Your task to perform on an android device: In the Meditopia app, Set a timer for 2 minutes for meditation and complete the activity
Image 0: 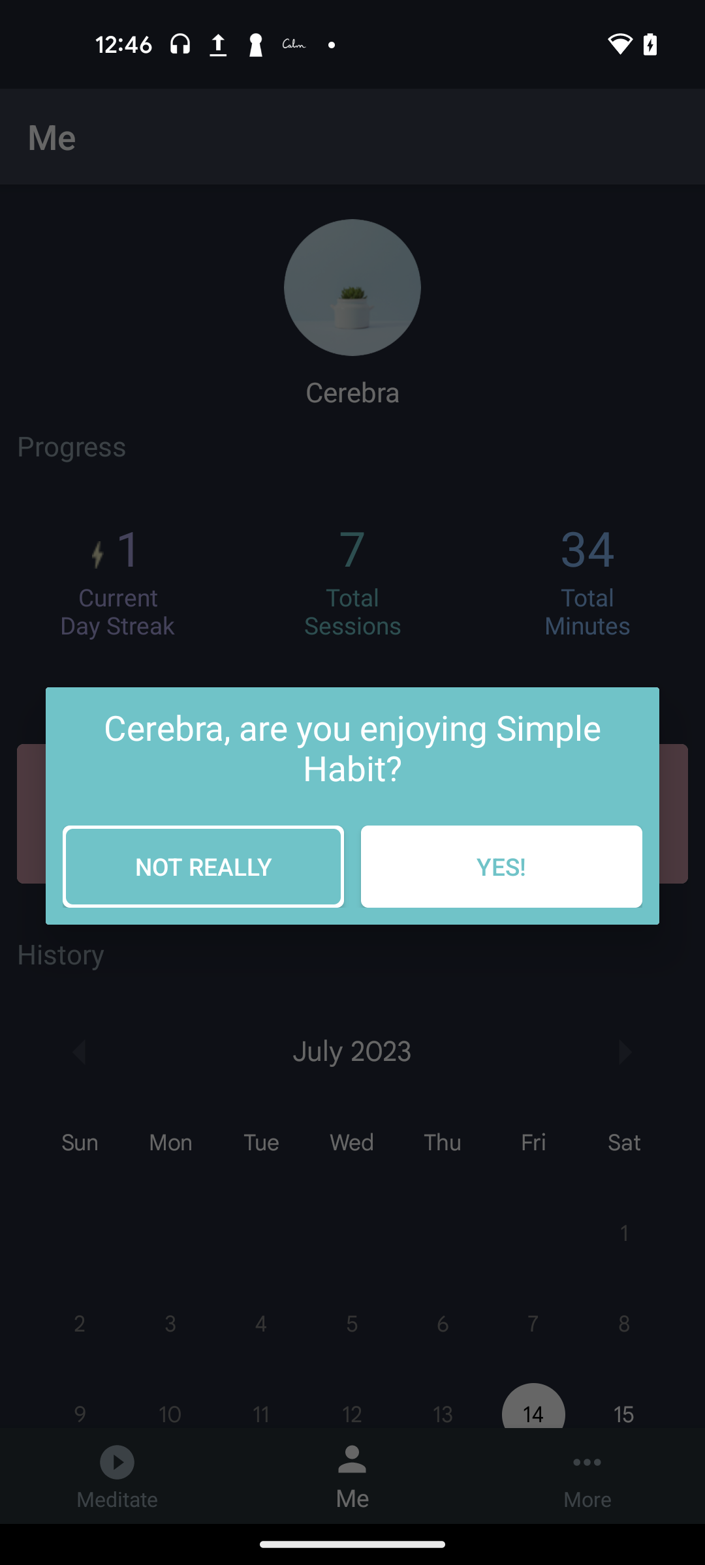
Open the Meditopia app
Step 0: open app "Meditopia"
Image 1: 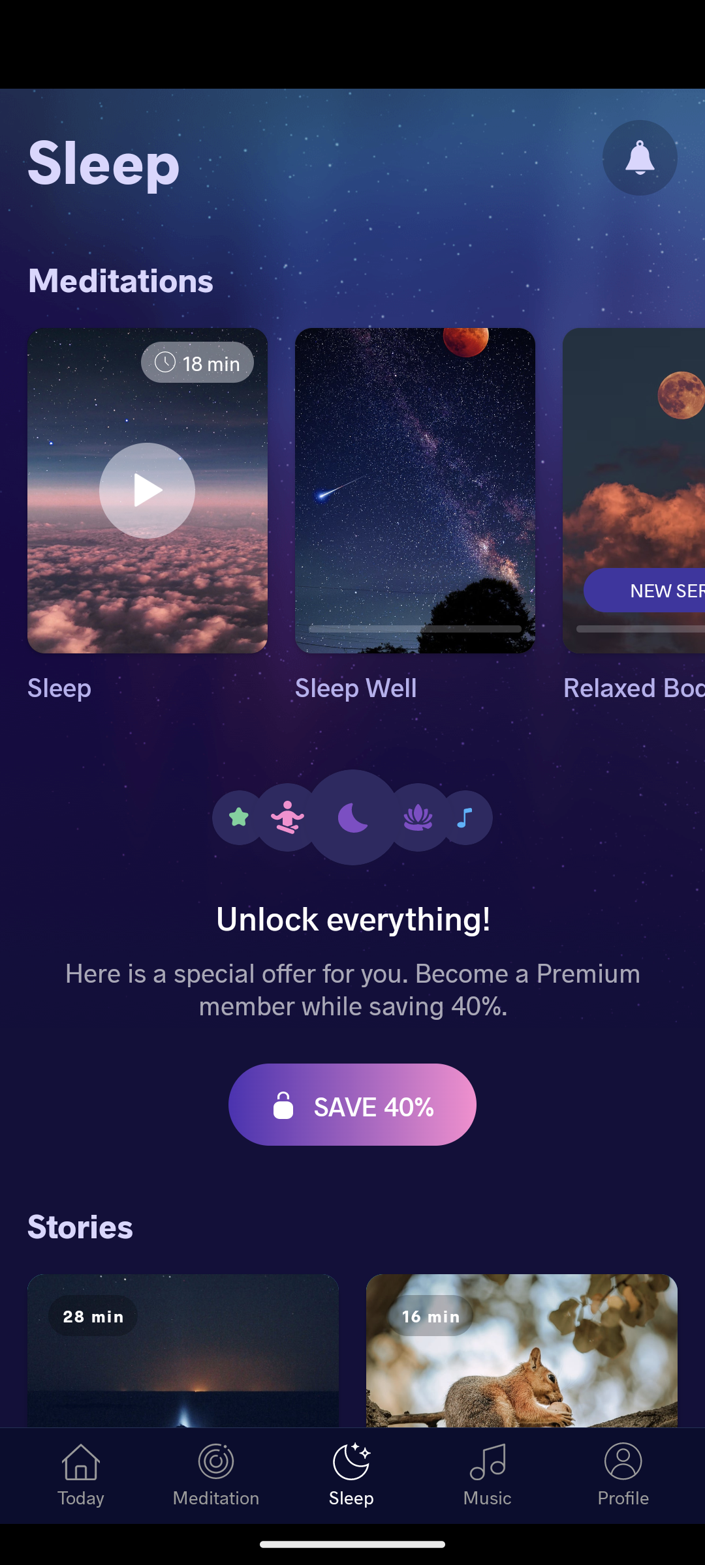
Click on the Meditation tab at the bottom of the screen
Step 1: click (216, 1497)
Image 2: 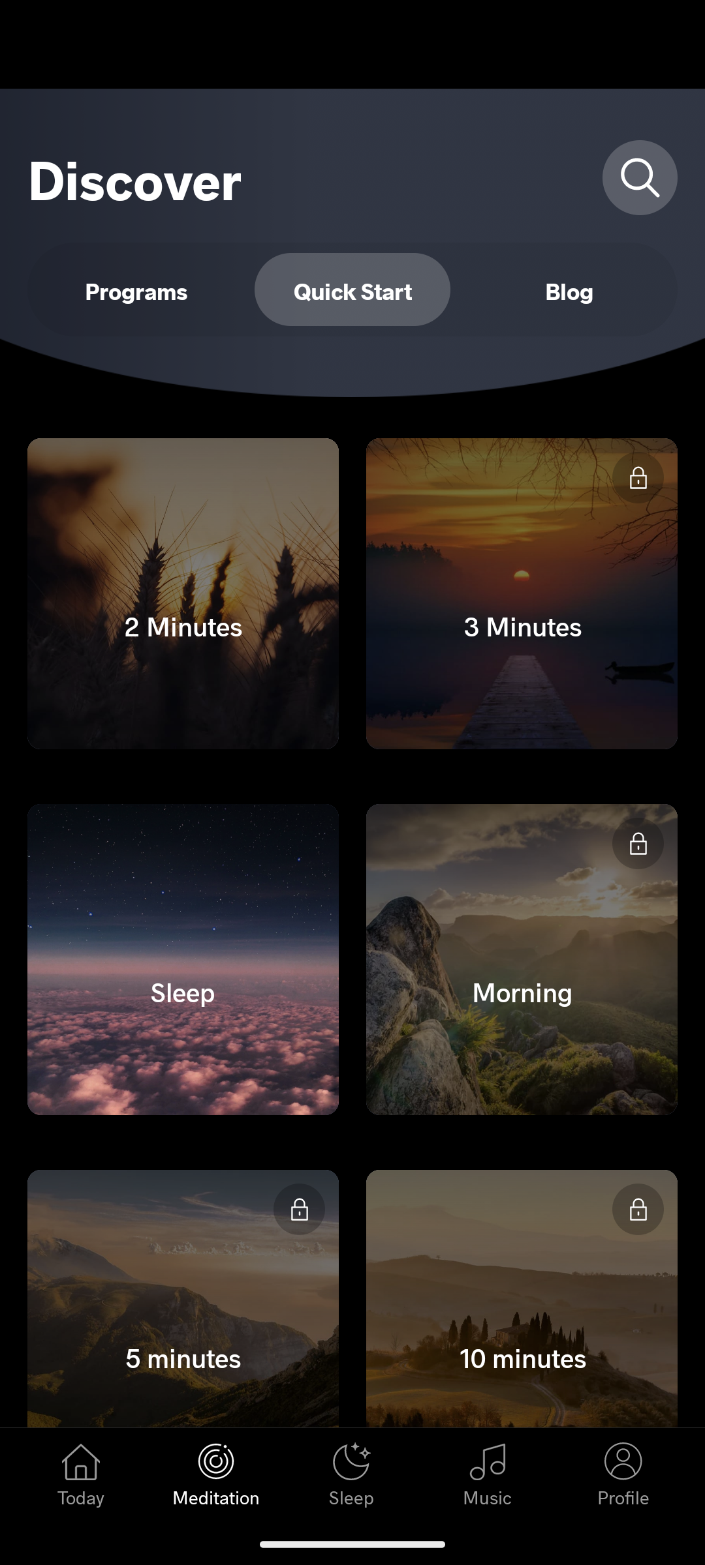
Click on the first audio
Step 2: click (182, 593)
Image 3: 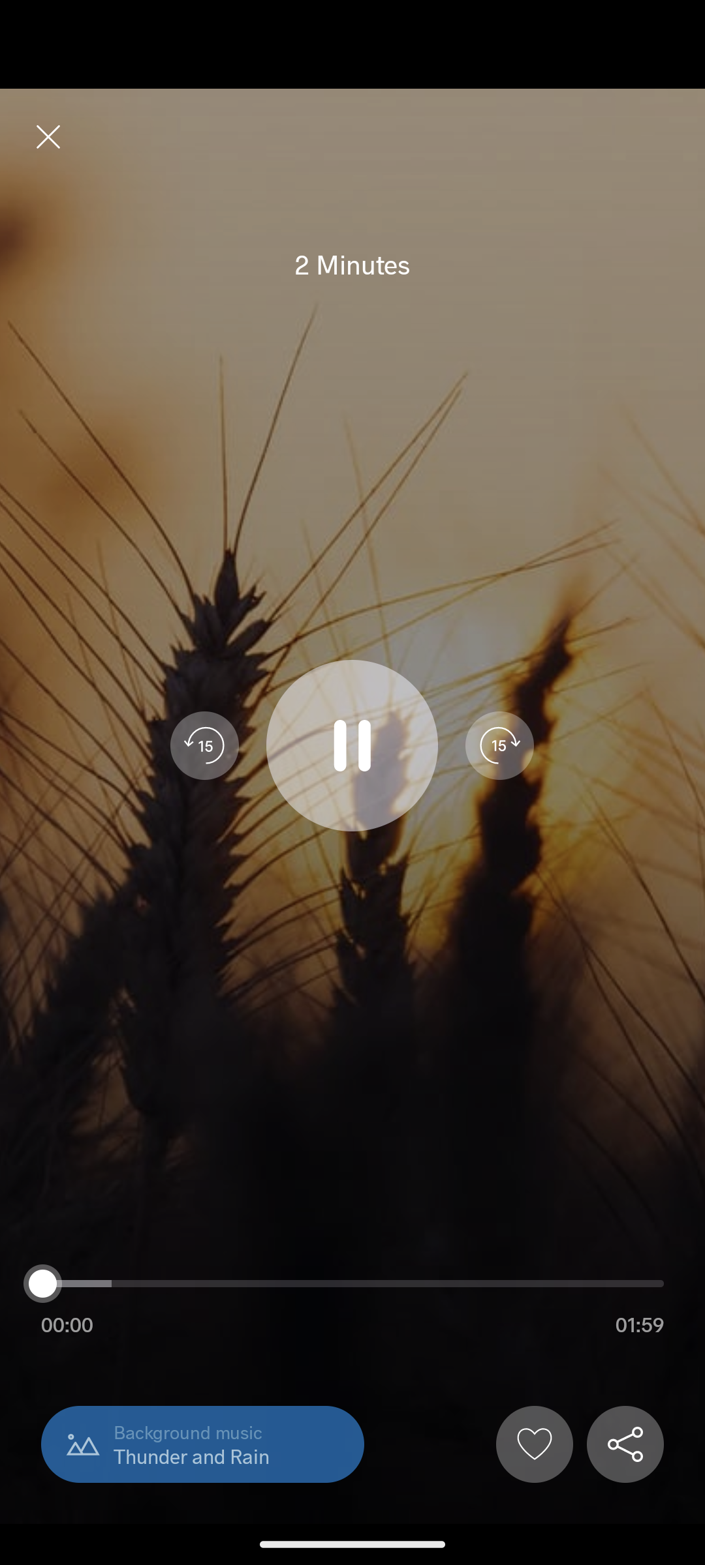
Click on the first audio
Step 3: wait